Your task to perform on an android device: Toggle the wi-fi setting in the settings app
Image 0: 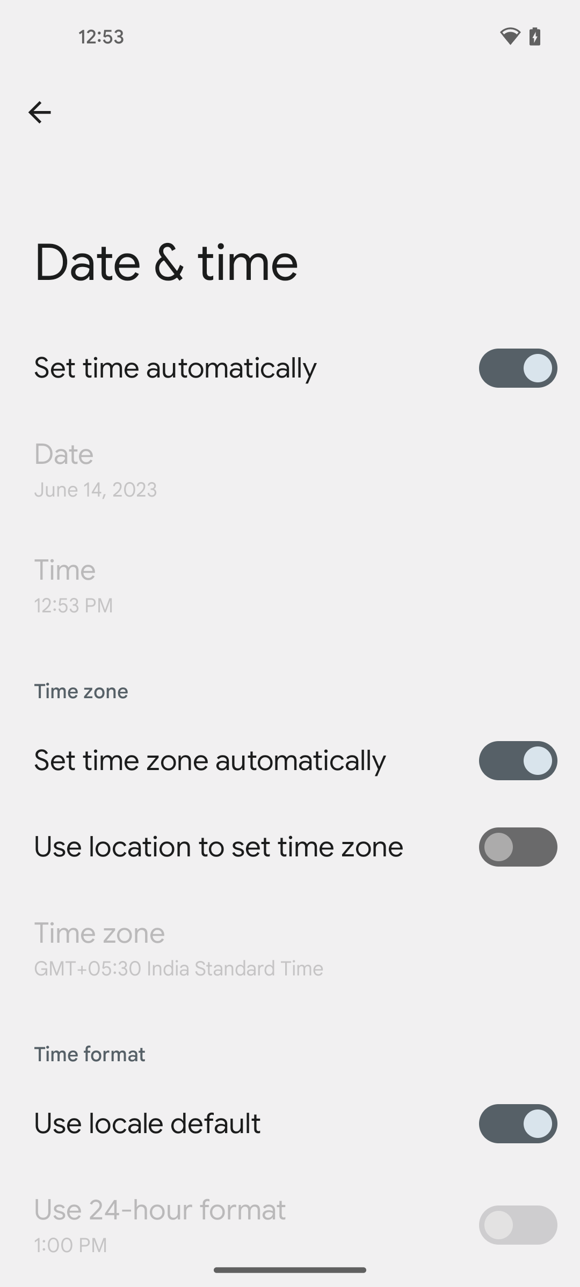
go back
Step 0: press back button
Image 1: 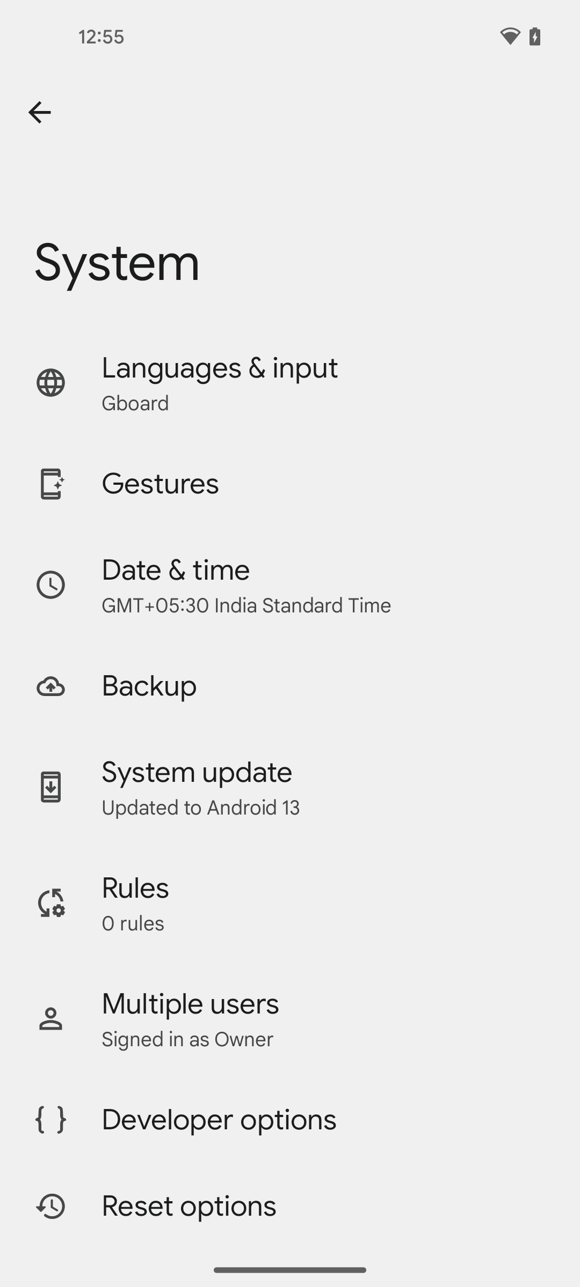
go back to settings homepage
Step 1: press back button
Image 2: 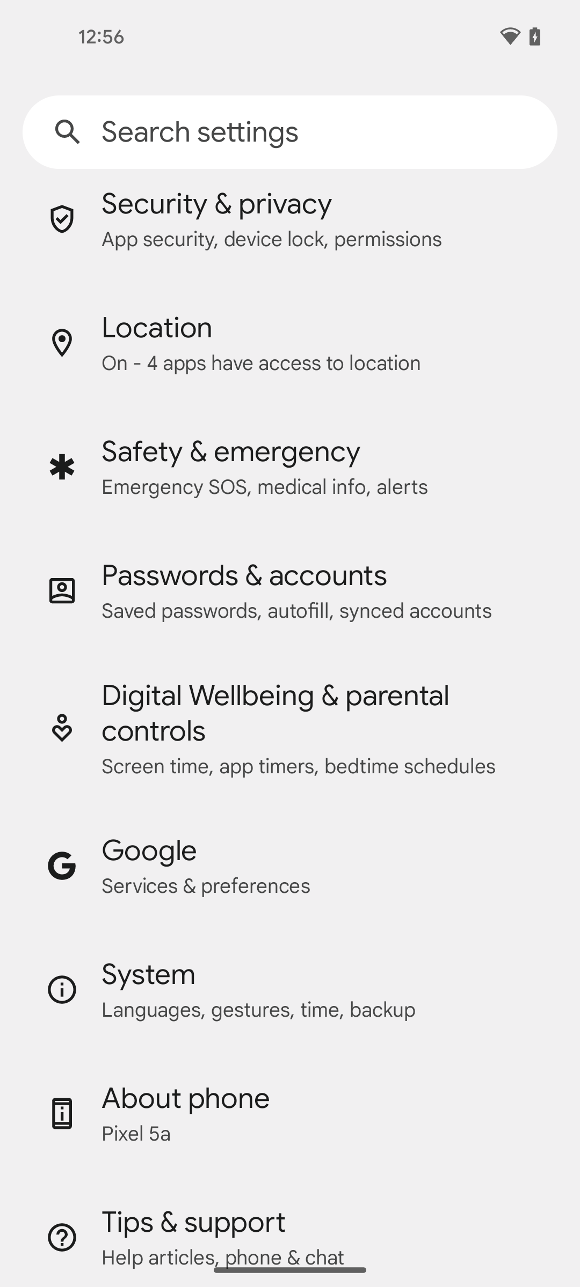
scroll up to view Network & internet setting
Step 2: scroll up
Image 3: 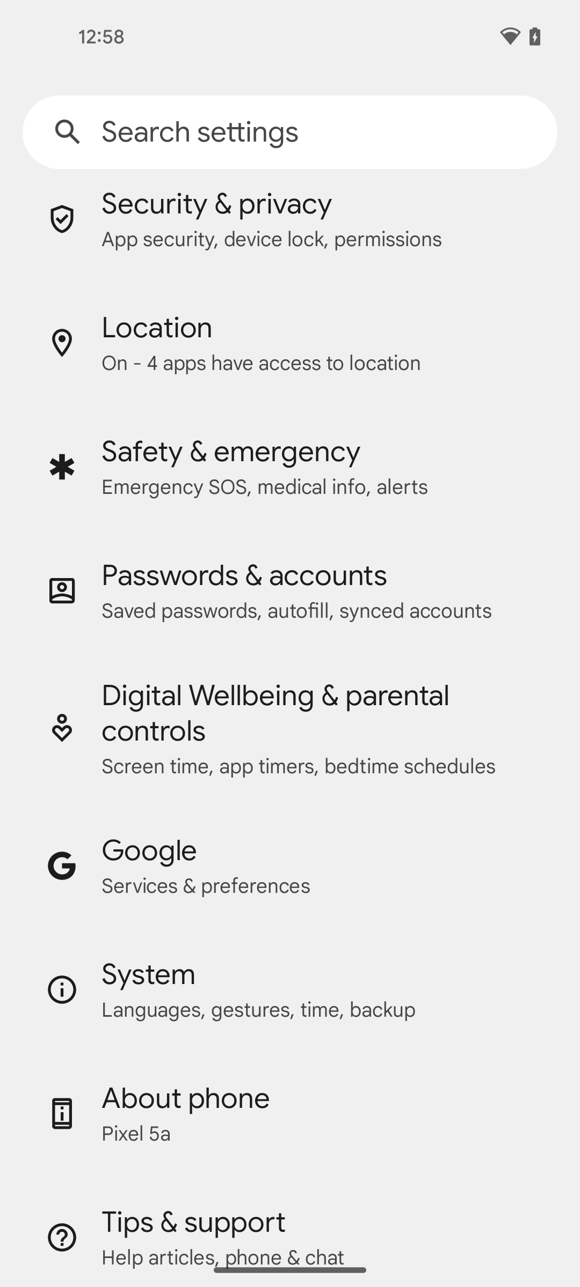
scroll up to view Network & internet setting
Step 3: scroll up
Image 4: 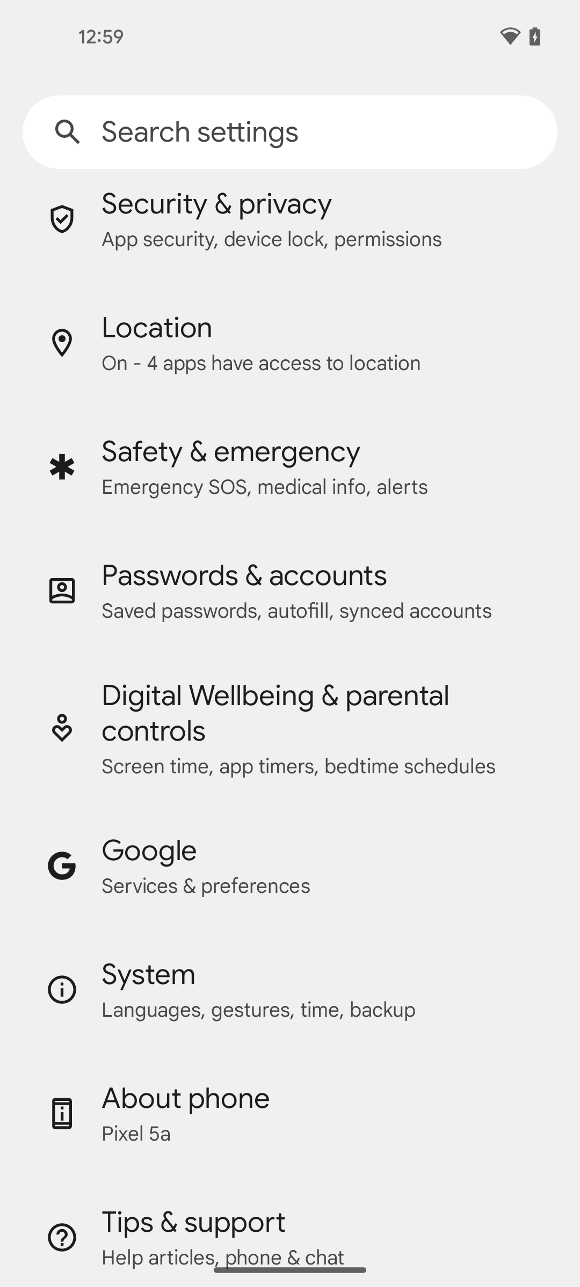
scroll up to view Network & internet setting
Step 4: scroll up
Image 5: 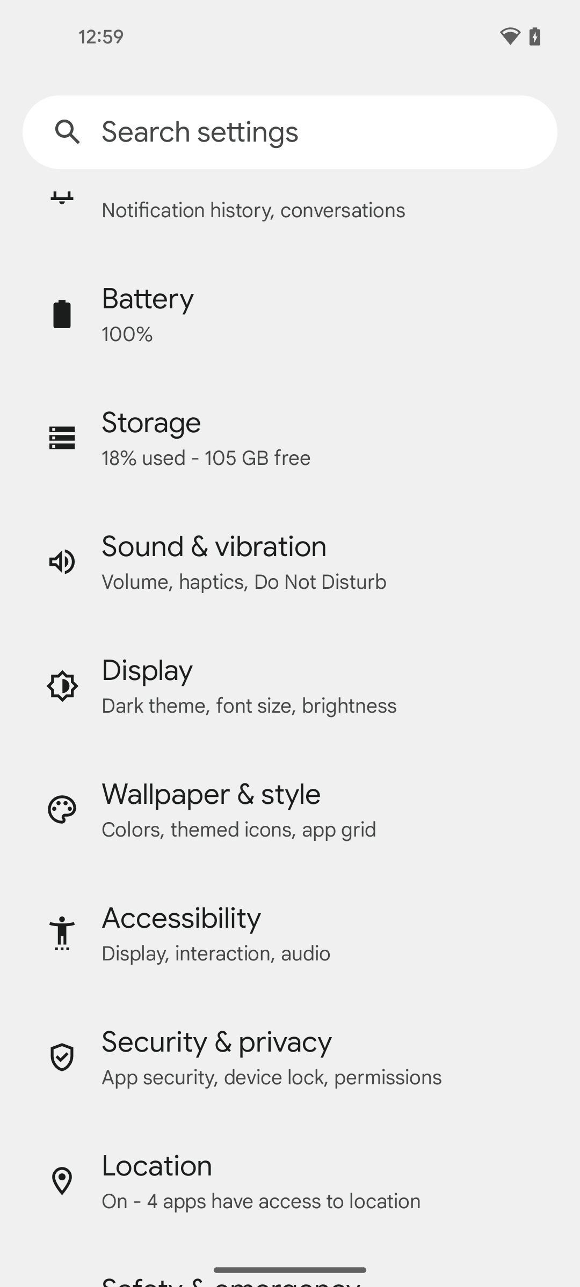
scroll up to view Network & internet setting
Step 5: scroll up
Image 6: 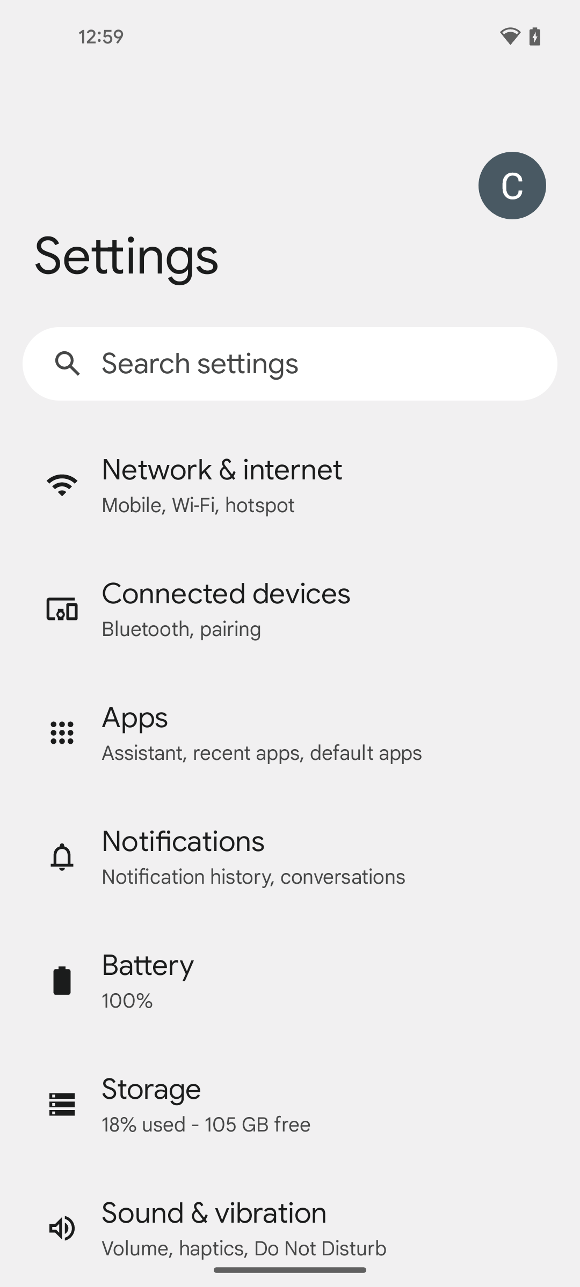
click on Network & internet
Step 6: click (222, 470)
Image 7: 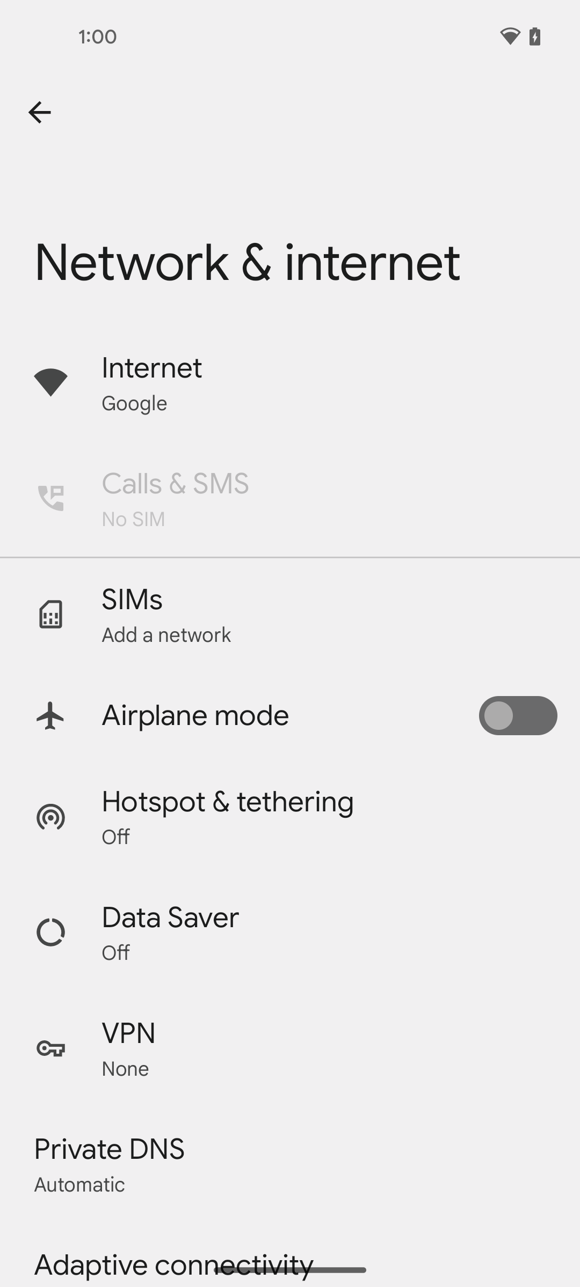
click on the Internet option
Step 7: click (151, 368)
Image 8: 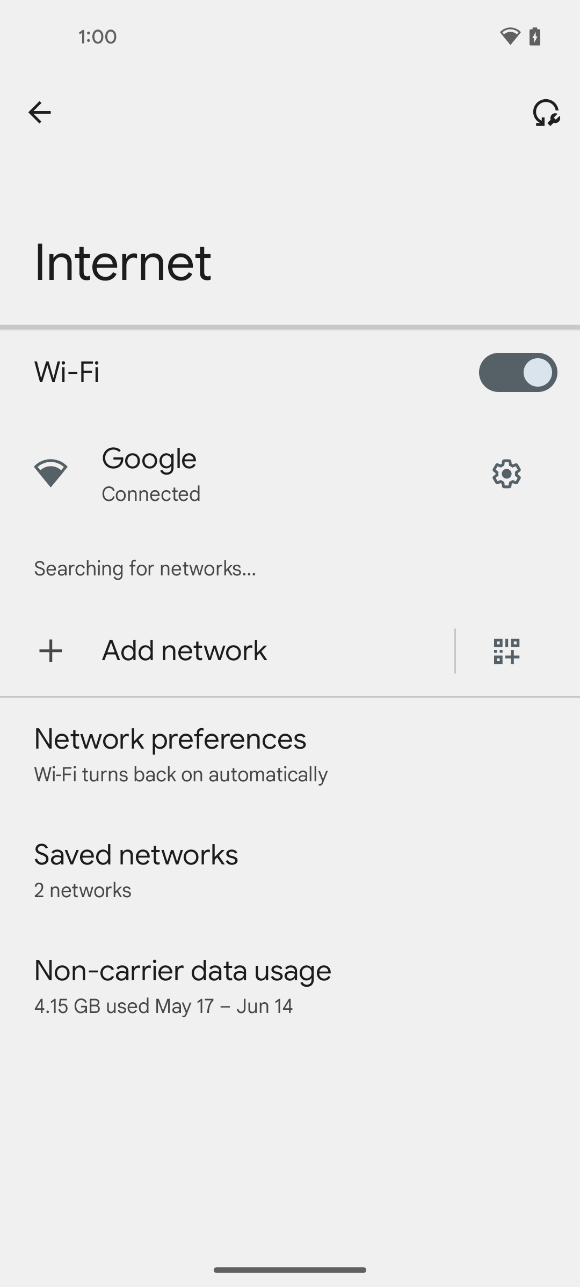
click on the Wi-Fi toggle button to turn it off
Step 8: click (518, 372)